Your task to perform on an android device: I want to view the Quaker oats packaged at 2kg from the search results on the Amazon app because it looks like it is extremely fresh based on the profile.
Image 0: 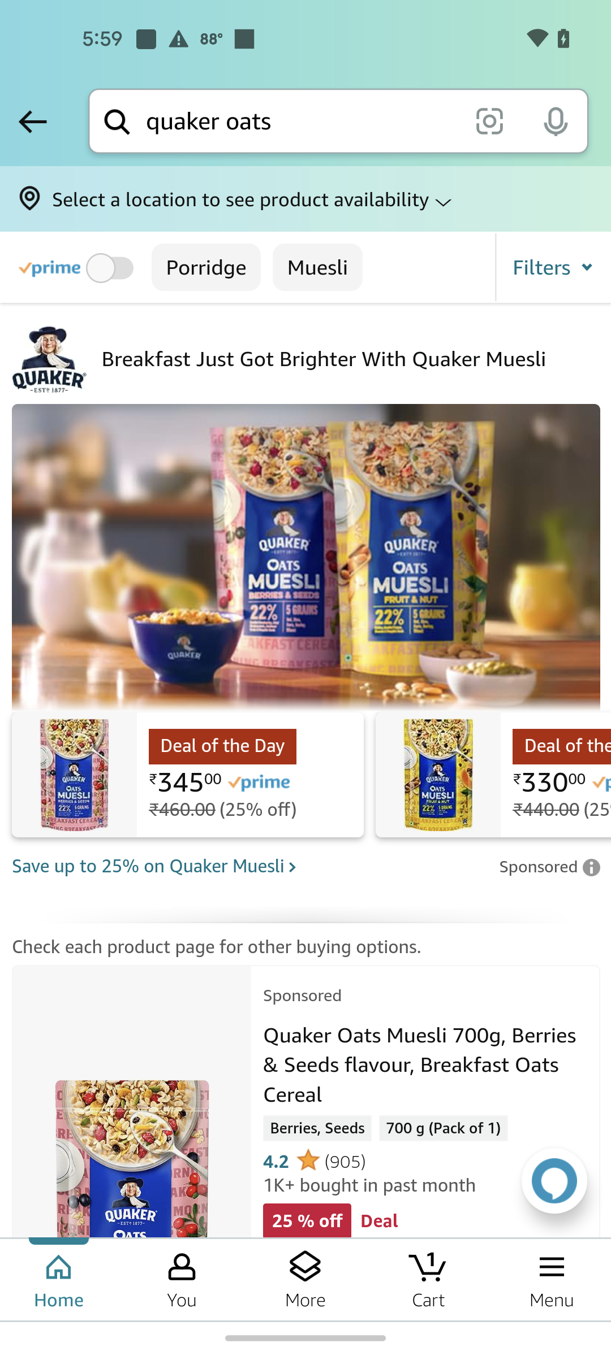
Swipe up to view the Quaker oats 2 kg
Step 0: scroll down
Image 1: 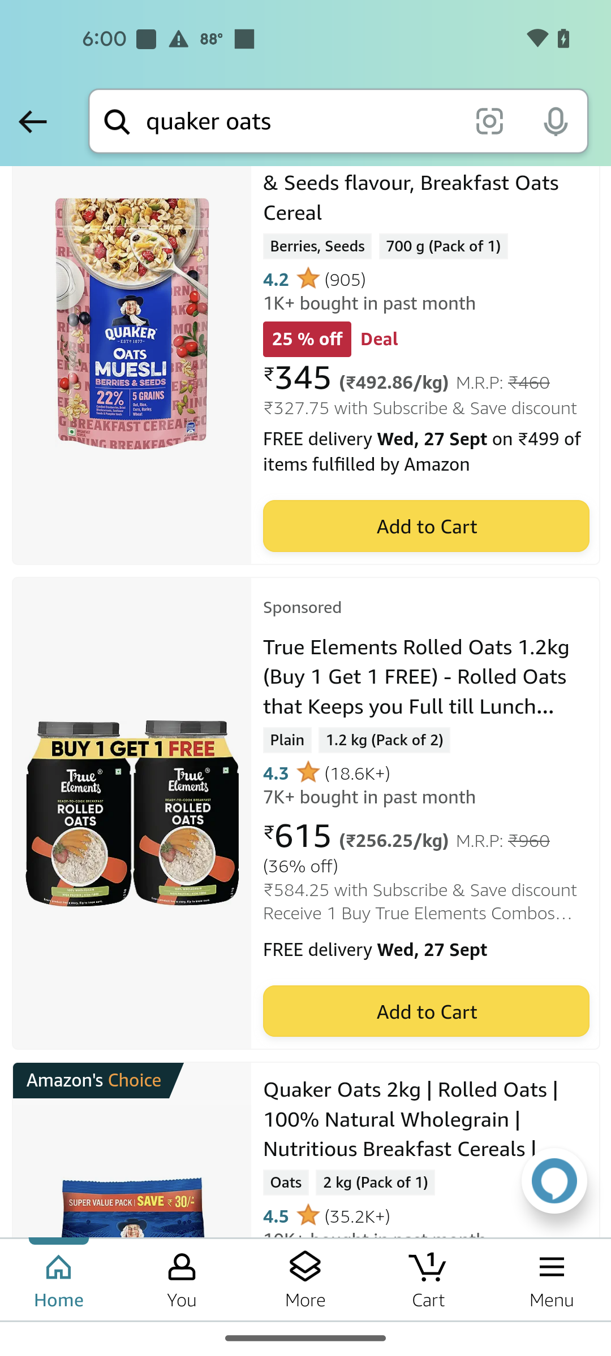
Swipe up to view the Quaker oats 2 kg
Step 1: scroll down
Image 2: 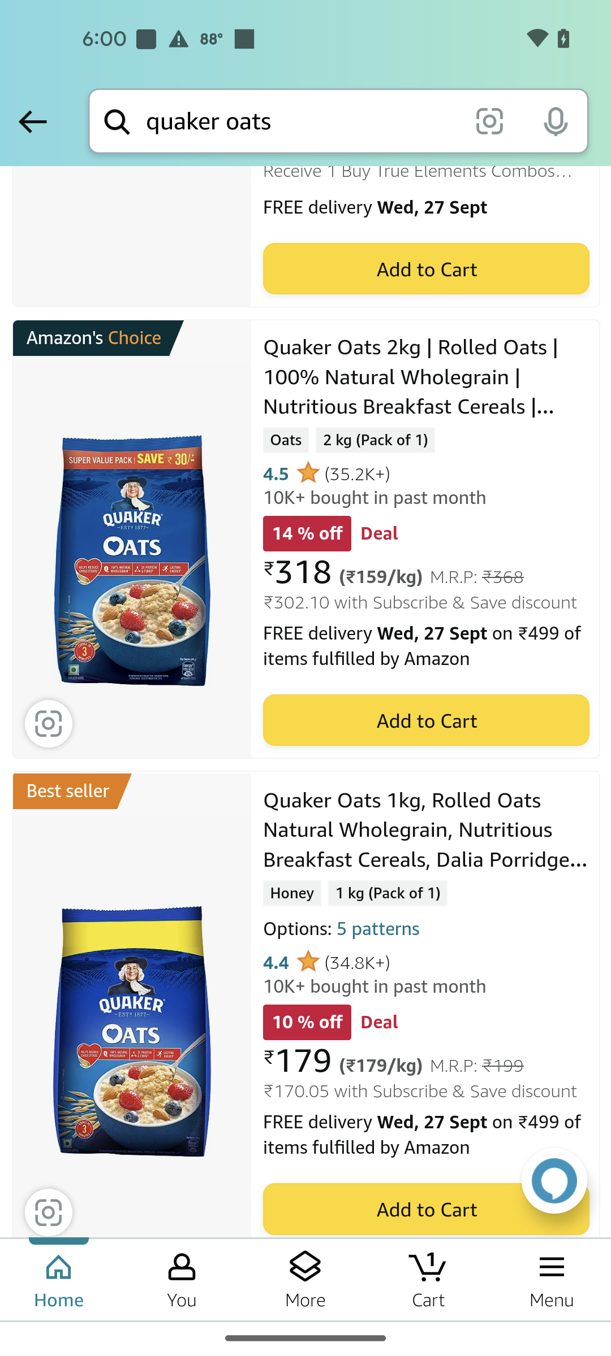
Open the Quaker Oats 2kg product
Step 2: click (426, 377)
Image 3: 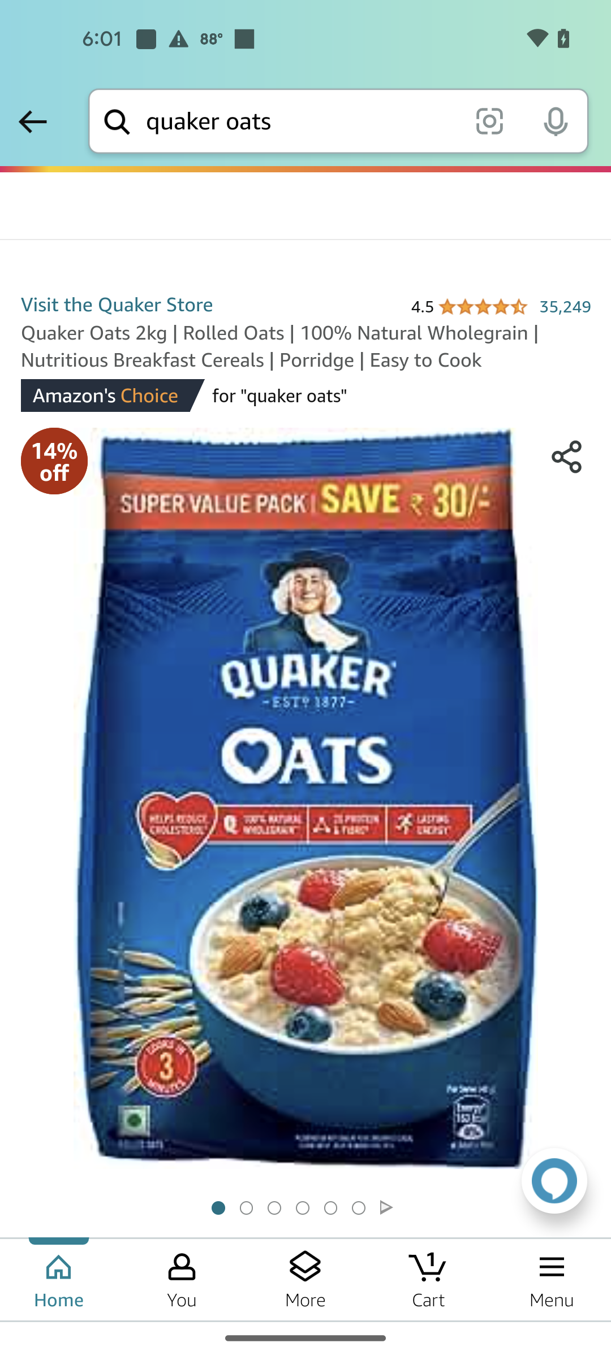
Swipe up to view some details
Step 3: scroll down
Image 4: 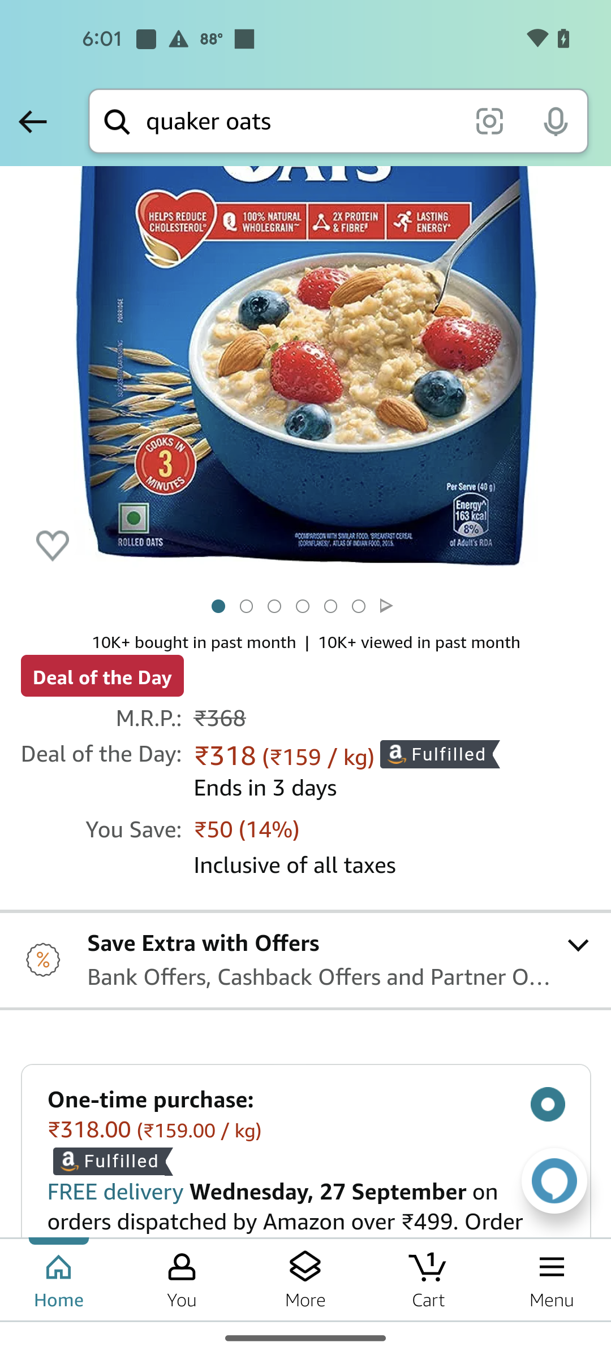
Swipe up to view some details
Step 4: scroll down